Your task to perform on an android device: Open Google maps then view the direction from your current location to Noida sec 51 and navigate the direction
Image 0: 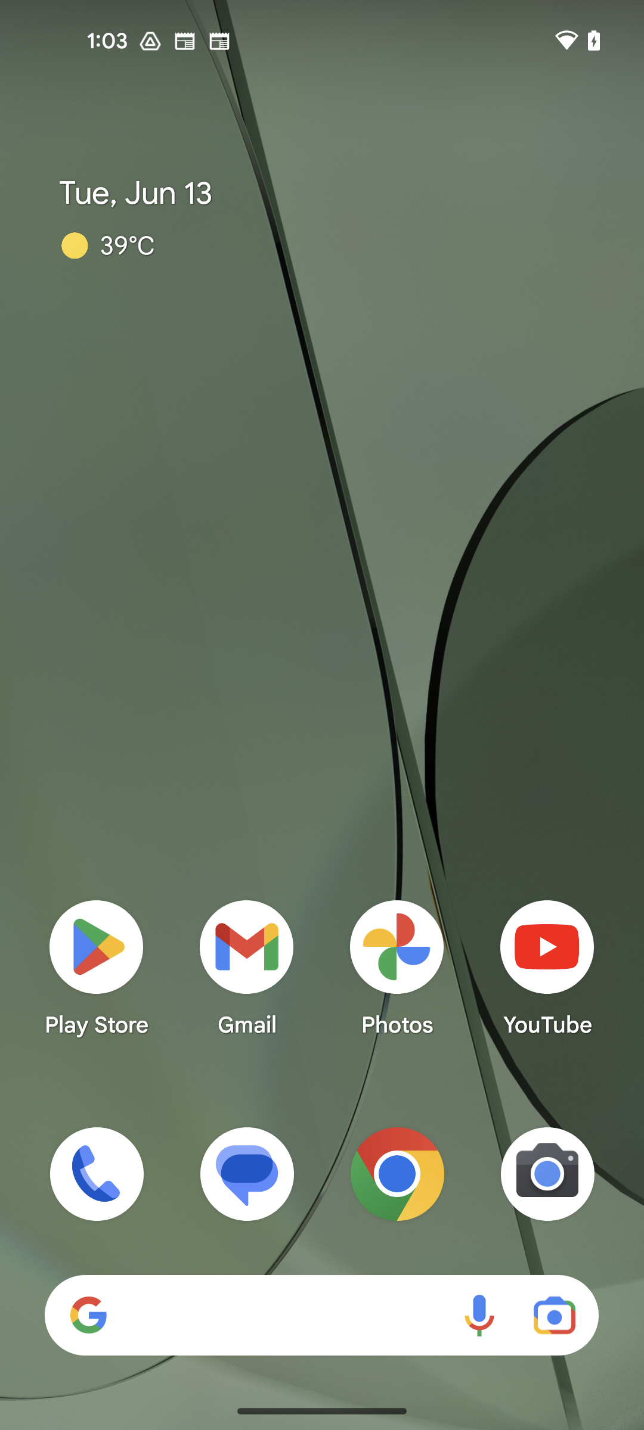
open google maps
Step 0: open app "Maps"
Image 2: 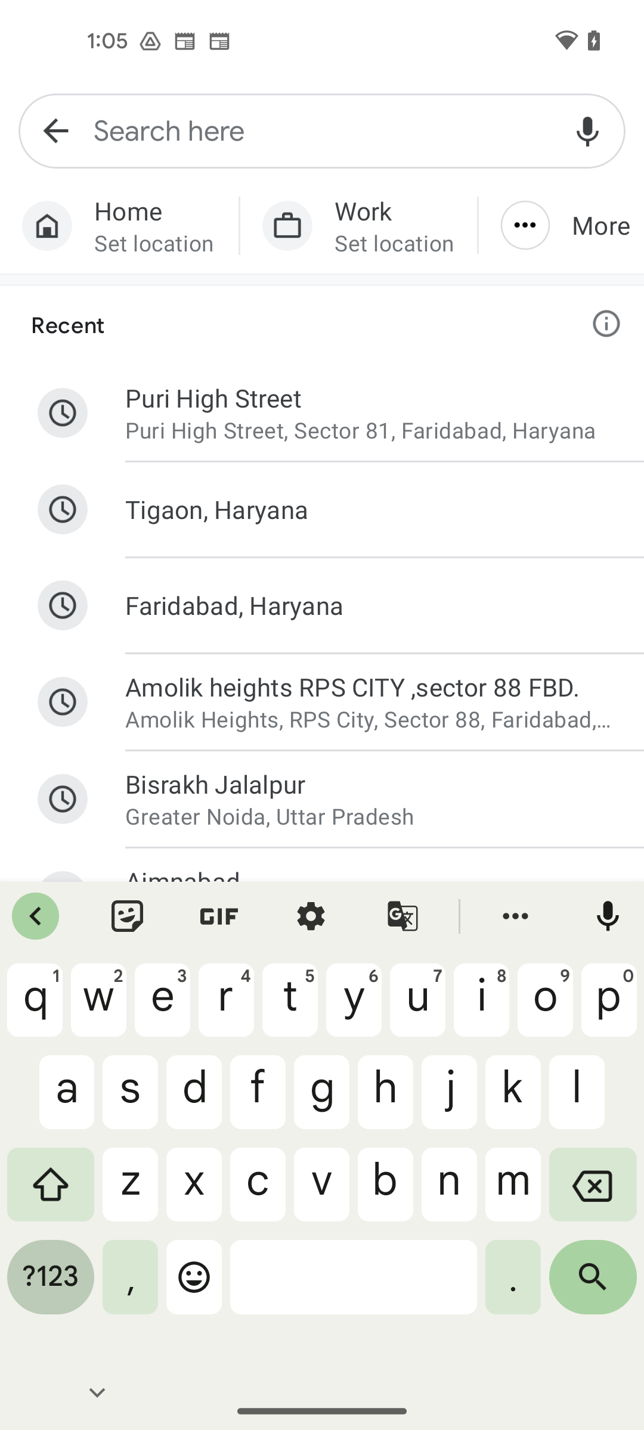
search for noida sec 51
Step 2: type "Noida sec 51"
Image 3: 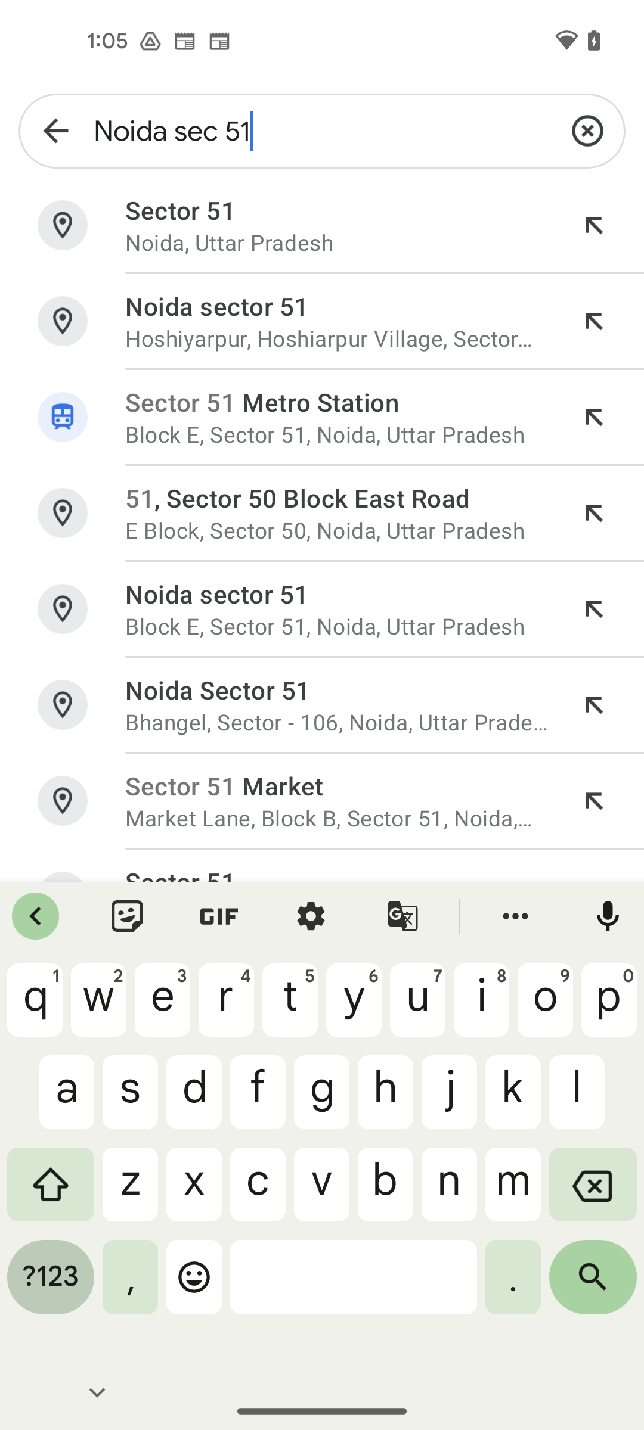
select noida sector 51
Step 3: click (338, 306)
Image 4: 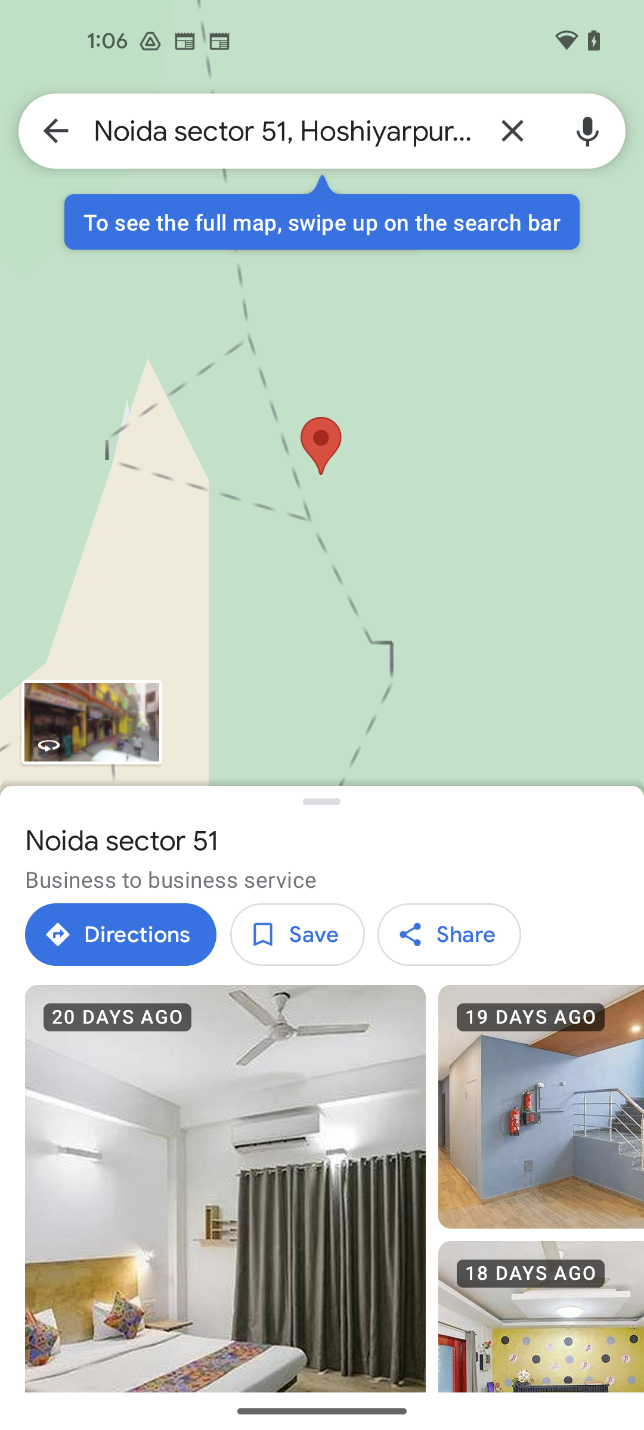
click on directions
Step 4: click (120, 934)
Image 5: 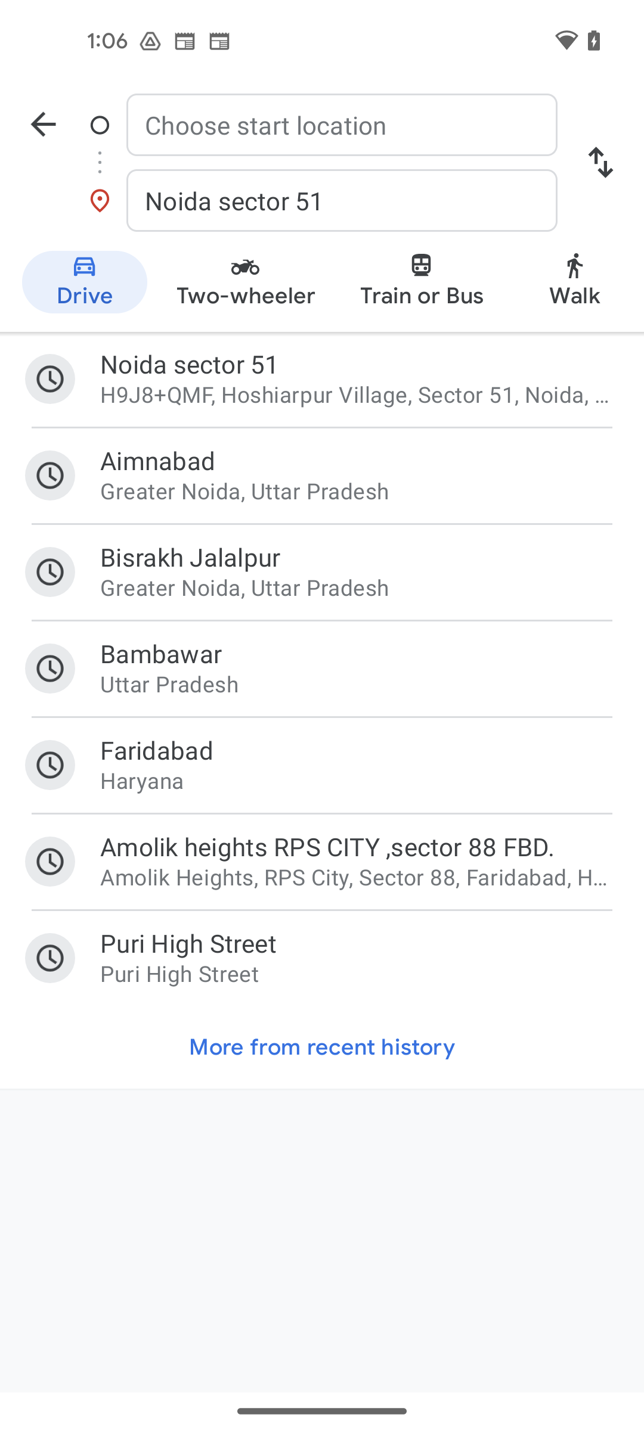
click on choose start location
Step 5: click (265, 125)
Image 6: 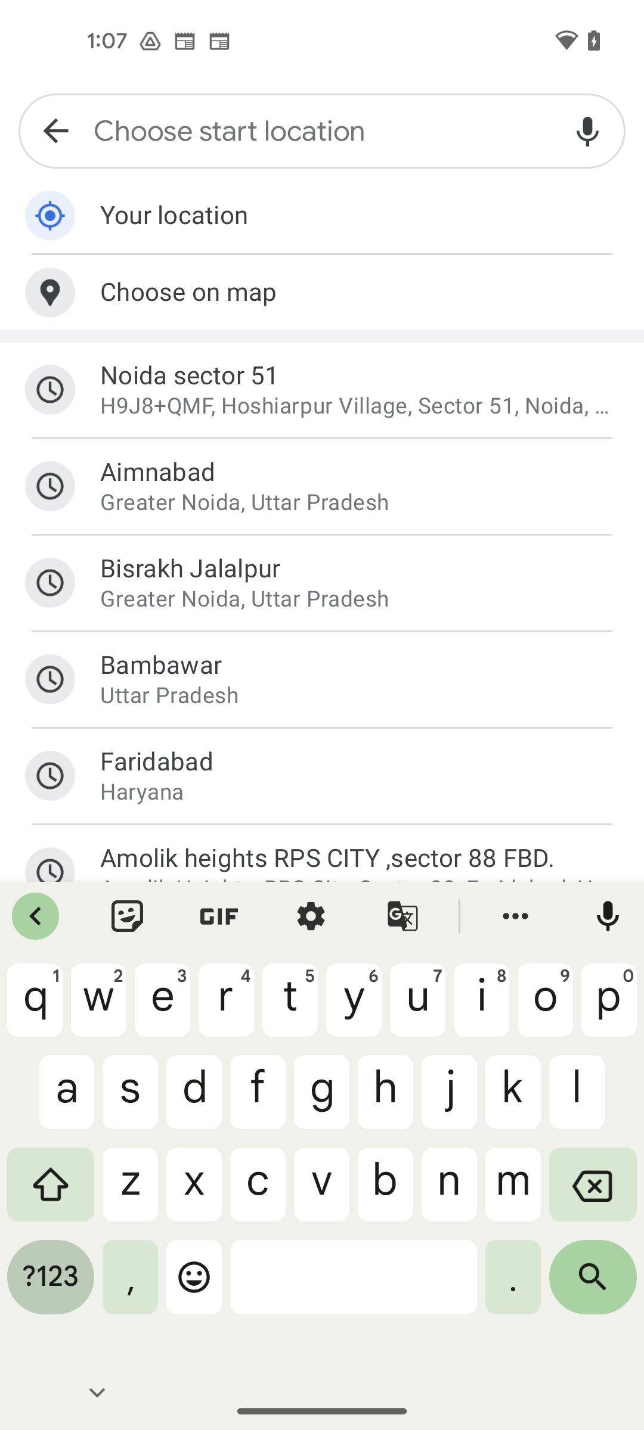
click on your location
Step 6: click (360, 215)
Image 7: 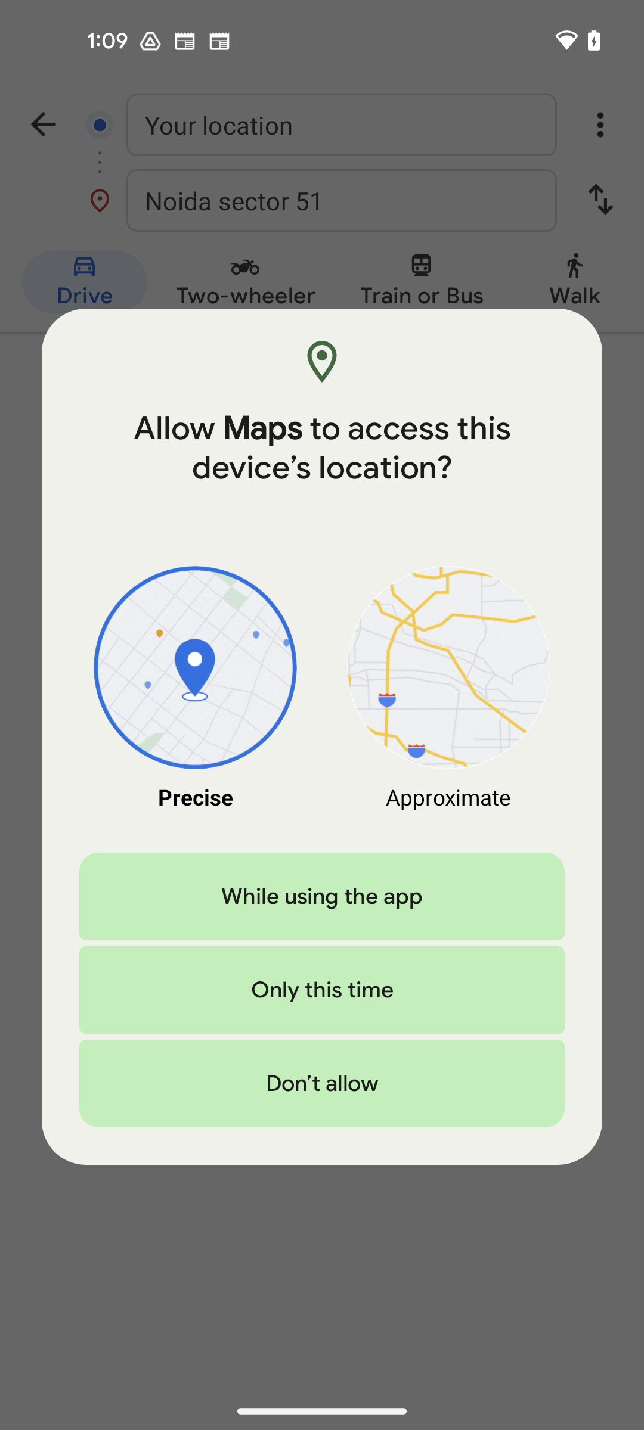
select while using the app
Step 7: click (322, 896)
Image 8: 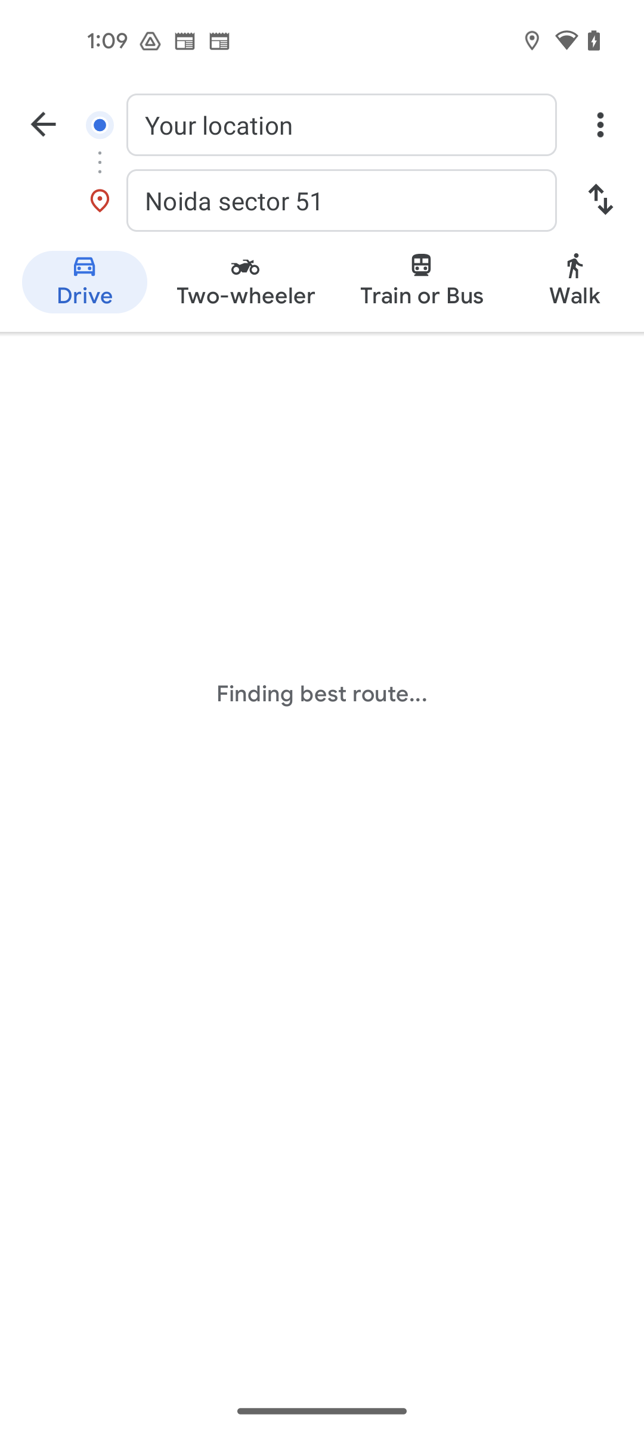
select while using the app
Step 8: wait
Image 9: 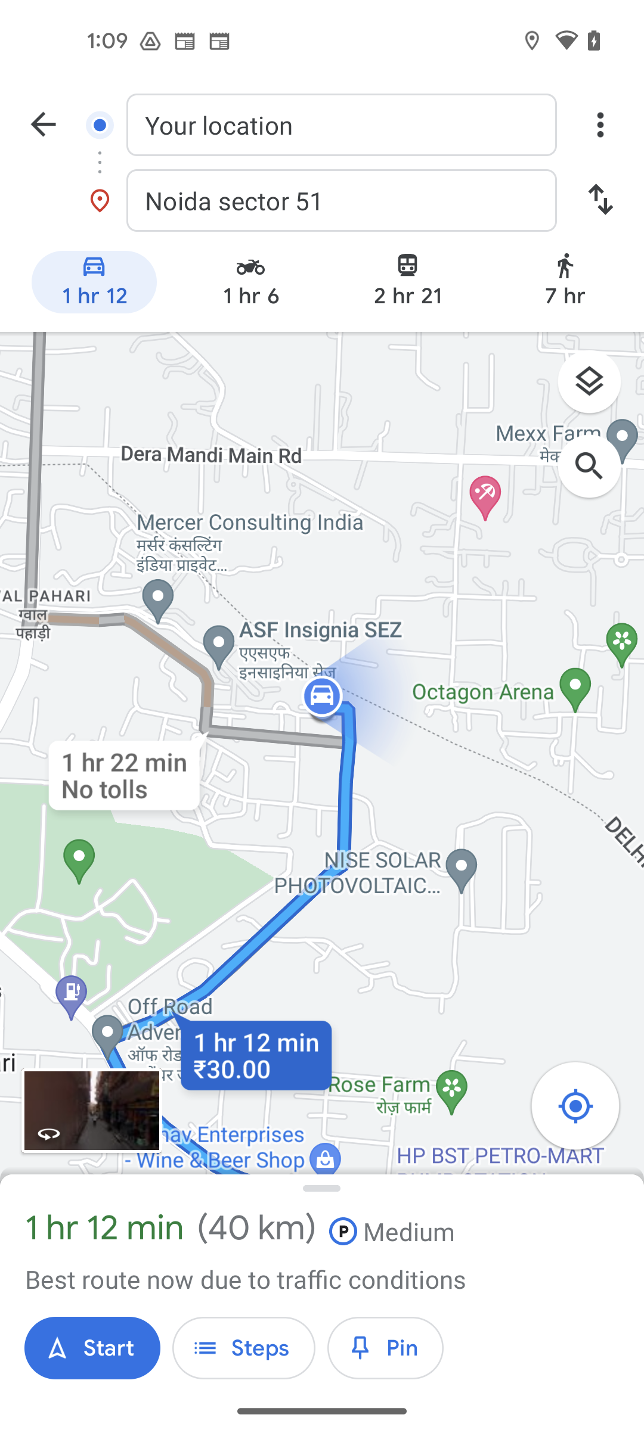
click on the start button at the bottom left corner of the screen 
Step 9: click (92, 1348)
Image 10: 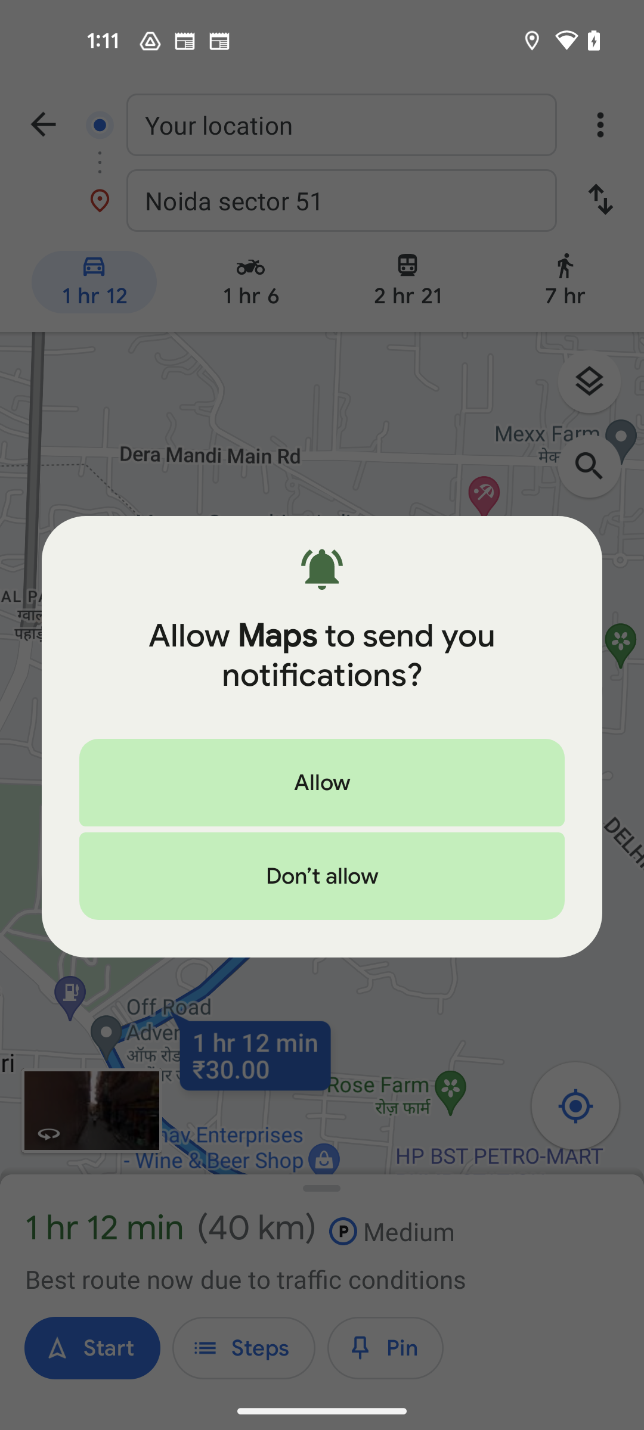
click on allow
Step 10: click (322, 782)
Image 11: 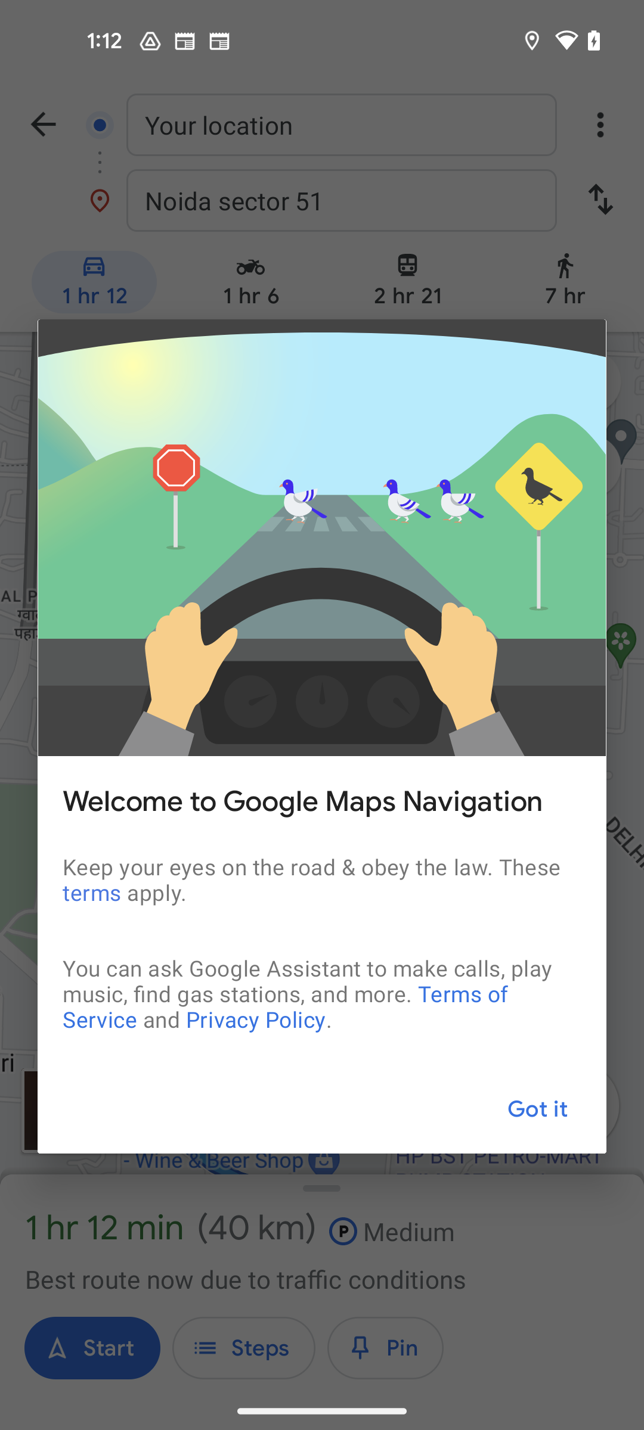
click on got it
Step 11: click (537, 1109)
Image 12: 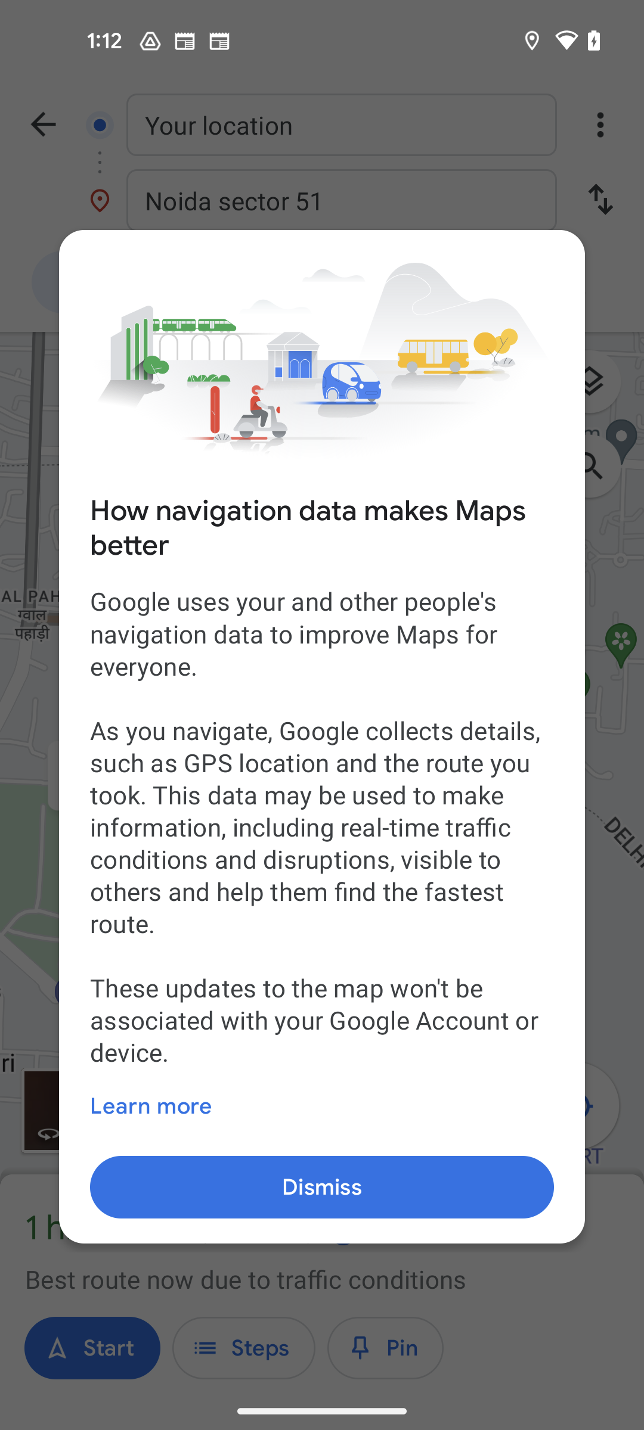
click on dismiss
Step 12: click (322, 1187)